Your task to perform on an android device: Since this is the first time I am preparing apple pie, I will need to get the step-by-step instructions for it on the Recime app.
Image 0: 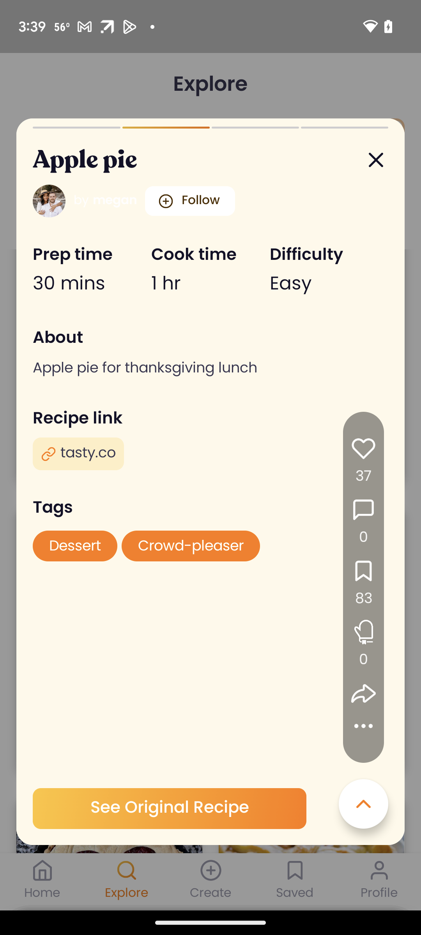
Swipe to the side to know the instructions
Step 0: click (306, 335)
Image 1: 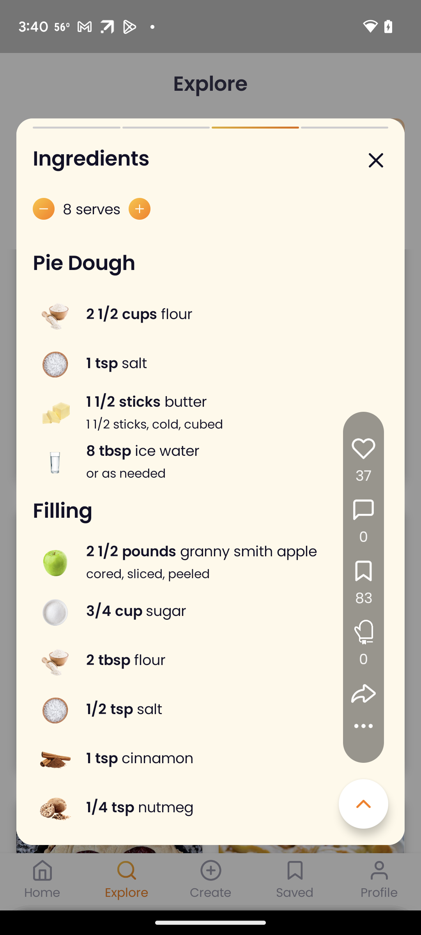
Swipe to the side to know the instructions
Step 1: click (296, 288)